Your task to perform on an android device: Use the world clock to add my favorite travel destination, i.e., New York City, to the clock app.
Image 1: 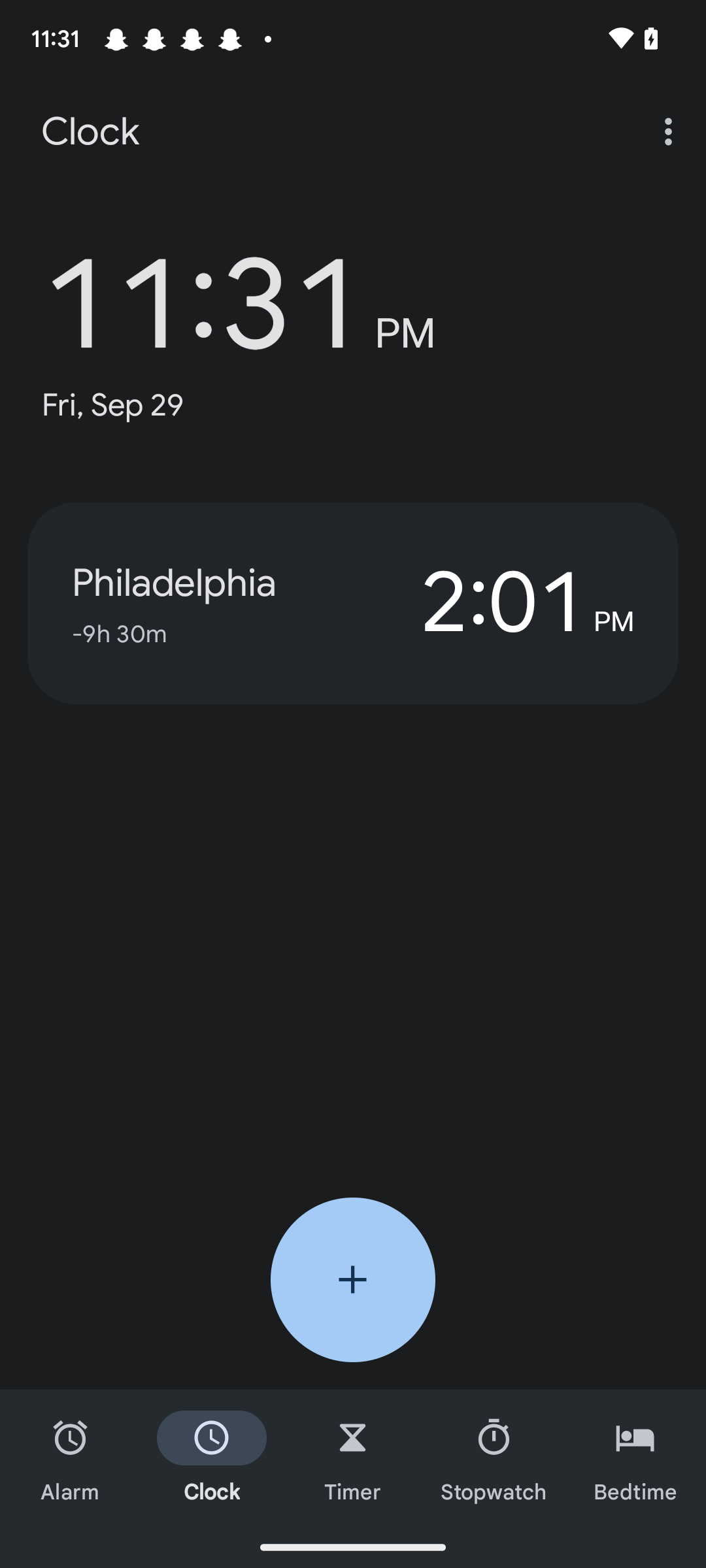
Click on plus icon in the middle of the screen.
Step 1: click (353, 1279)
Image 2: 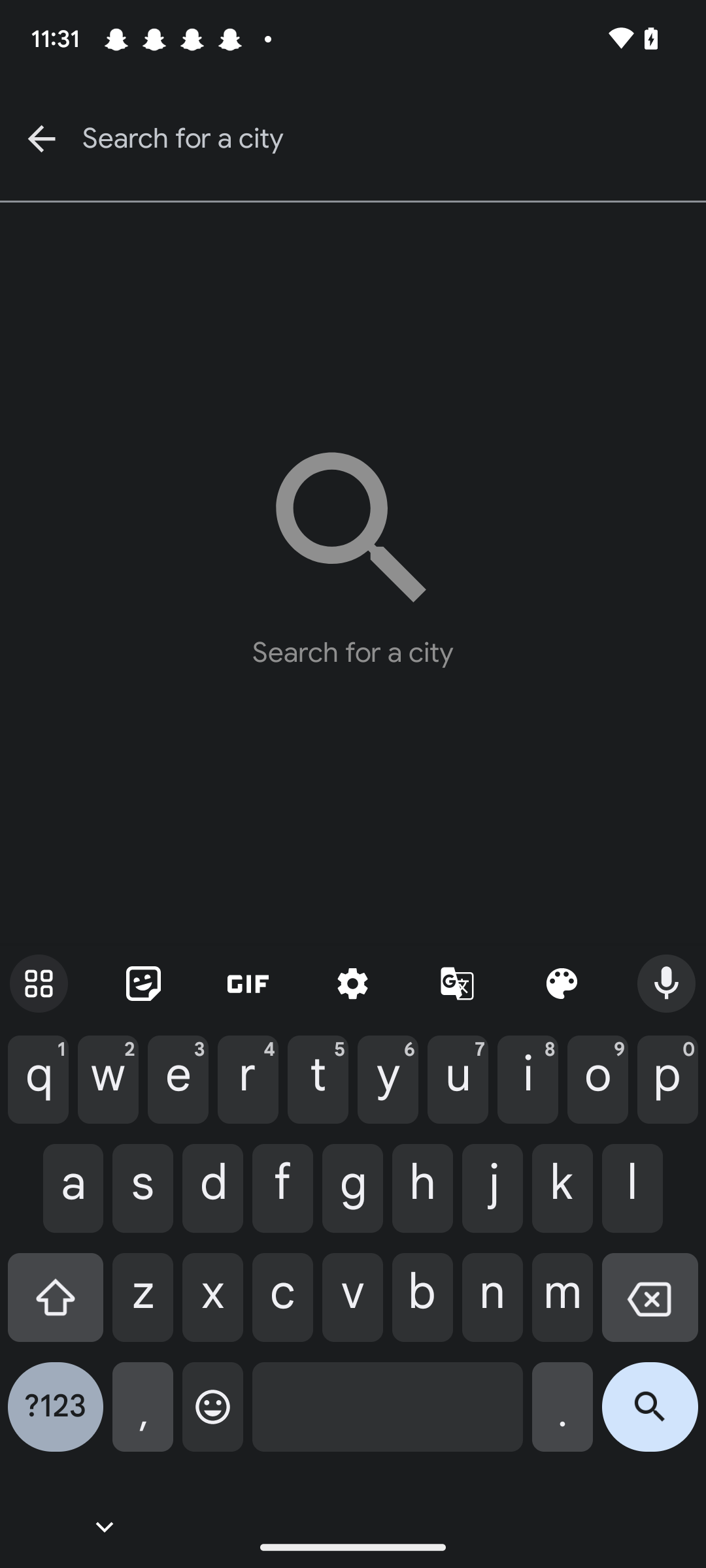
Type New York City in the search bar at the top of the screen.
Step 2: type "New york city"